Your task to perform on an android device: I will forward the shopping list email to my son, Evan Kramer, so that he can book this order.
Image 0: 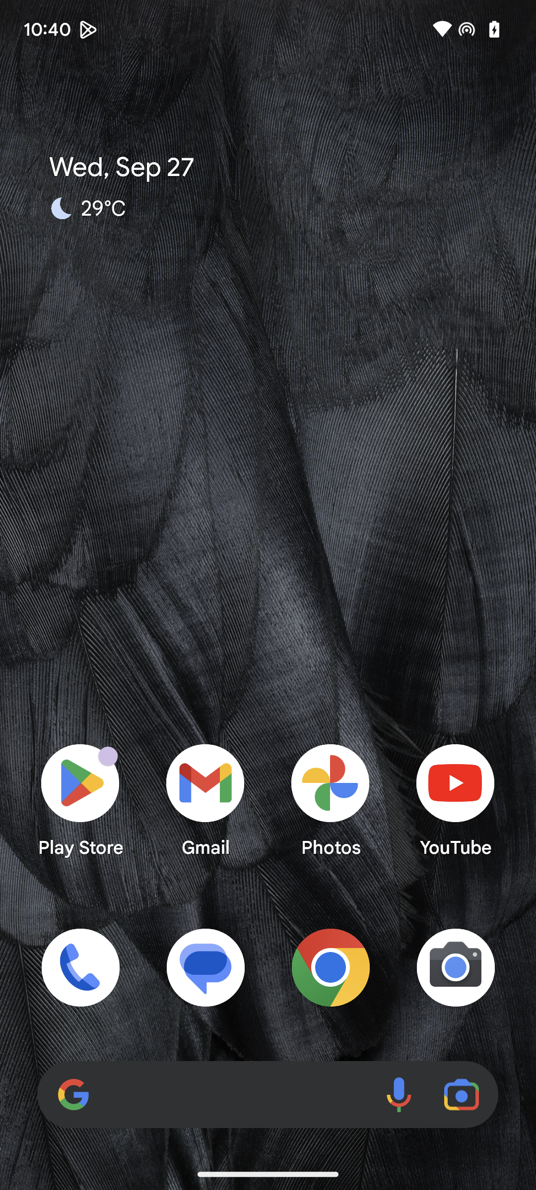
Click on Gmail app.
Step 0: click (205, 799)
Image 1: 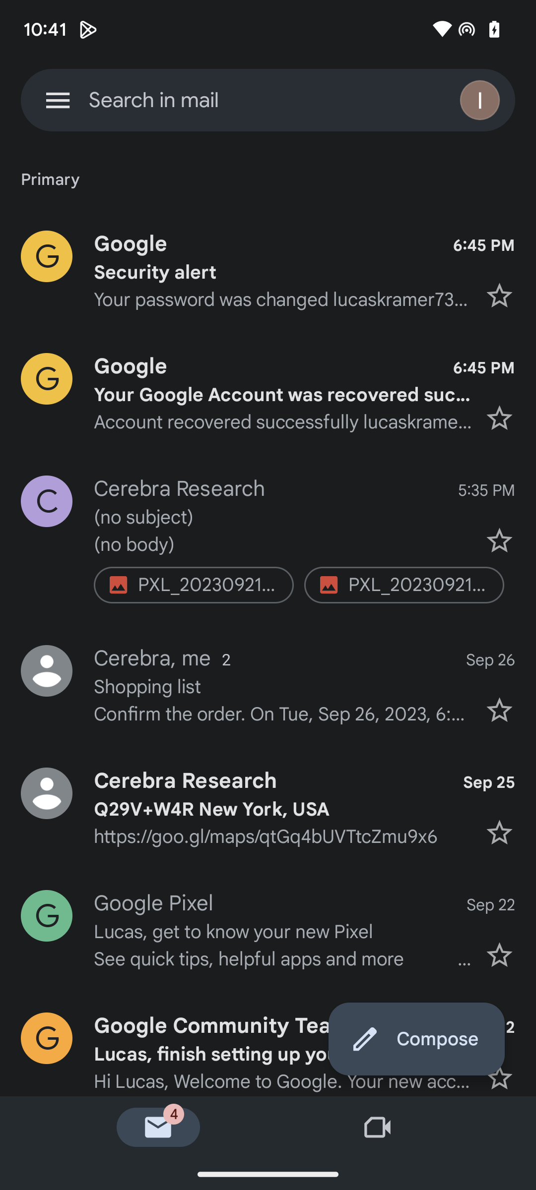
Click on Shopping list mail.
Step 1: click (283, 687)
Image 2: 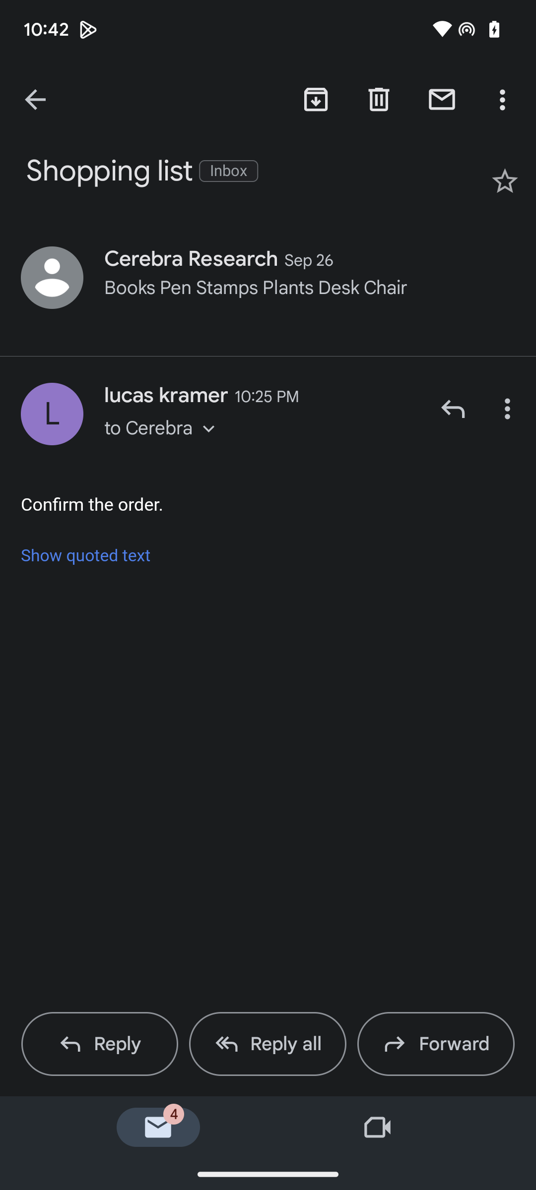
Click on Forward.
Step 2: click (454, 1044)
Image 5: 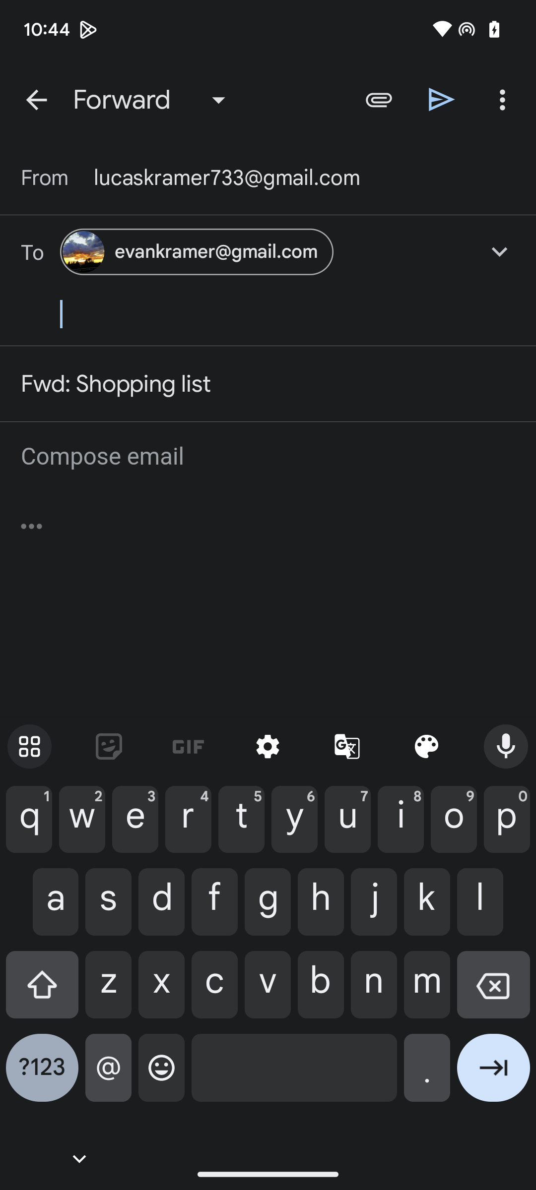
Click on Sent.
Step 5: click (442, 100)